Your task to perform on an android device: I would like to change the theme to "Low Vision" in the Kindle app.
Image 1: 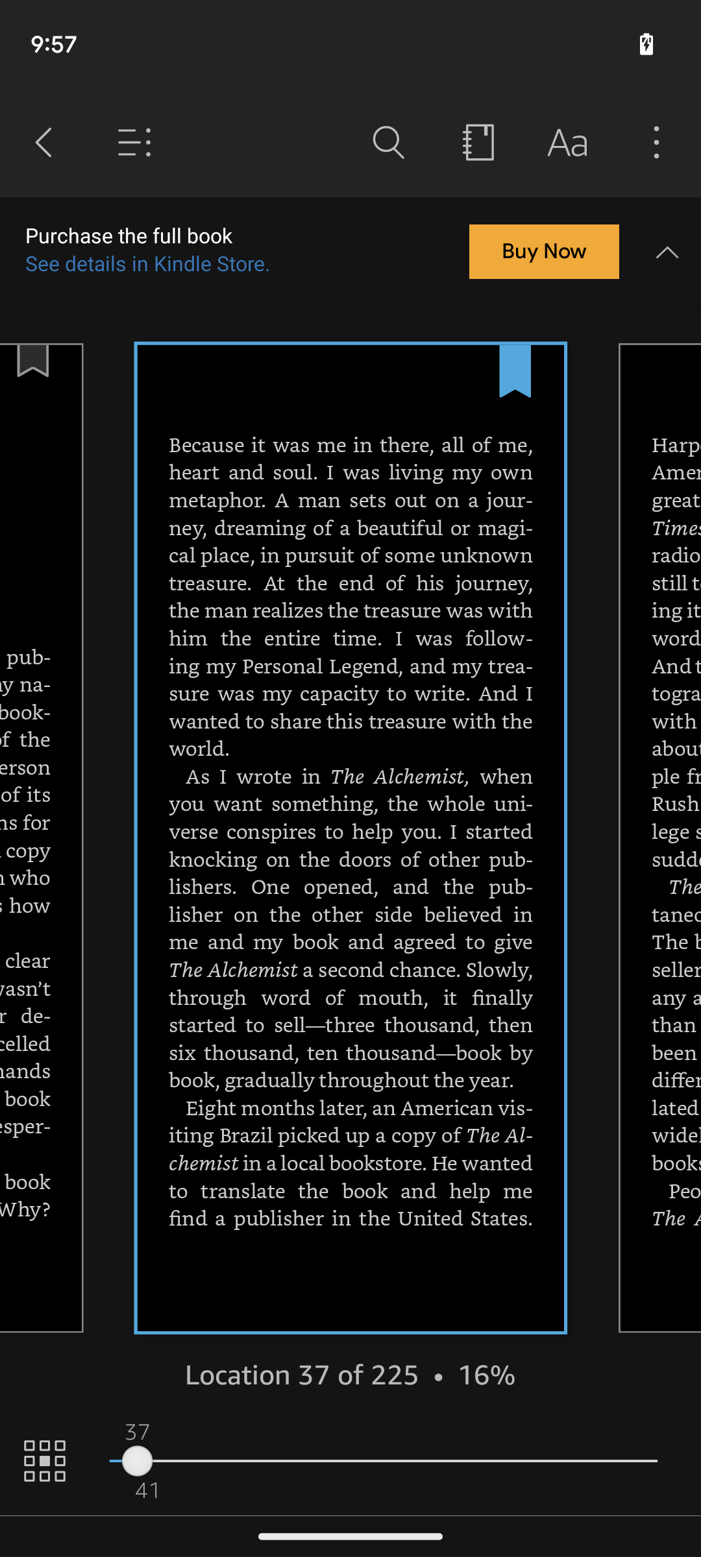
Click on the "Aa" icon on the top right side of the screen.
Step 1: click (567, 143)
Image 2: 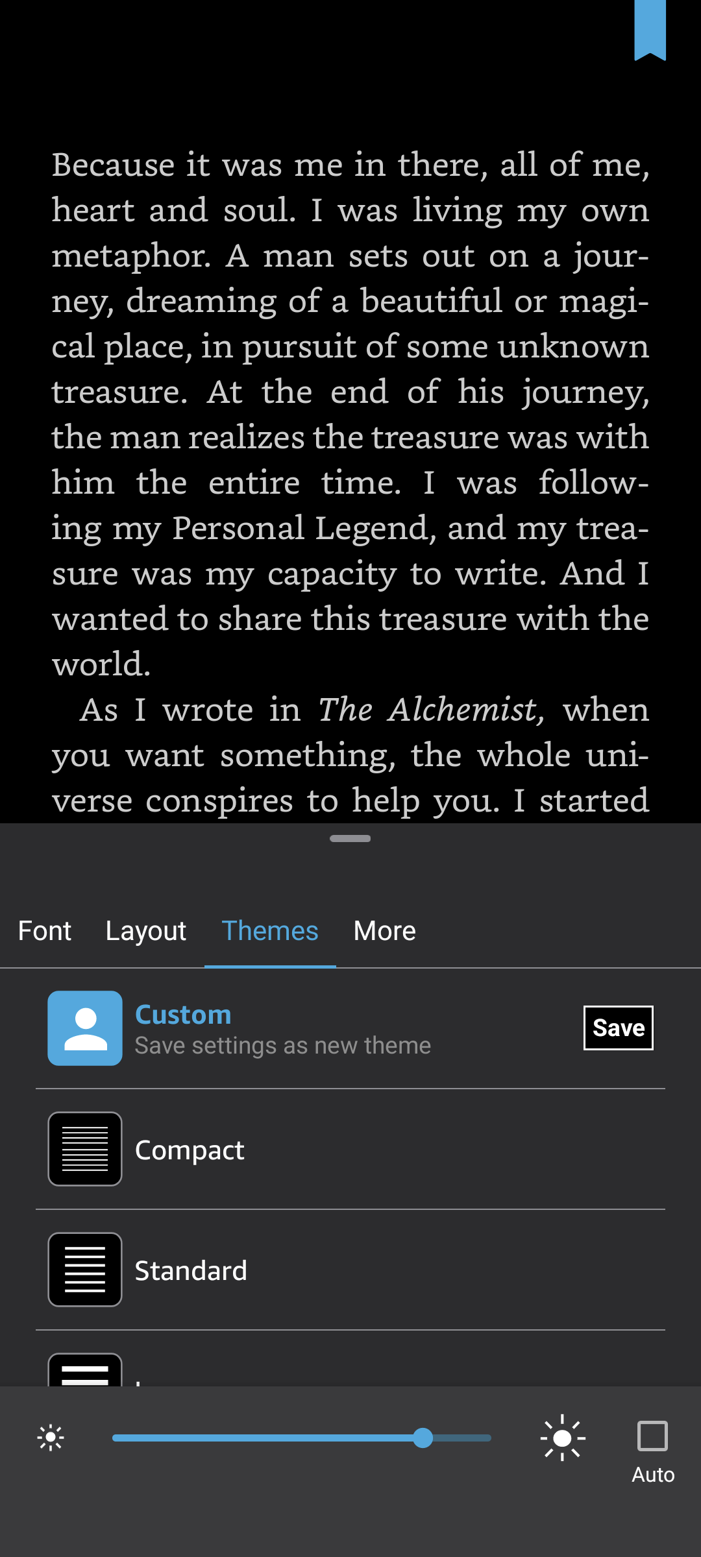
Scroll up the menu to view more options.
Step 2: scroll down
Image 3: 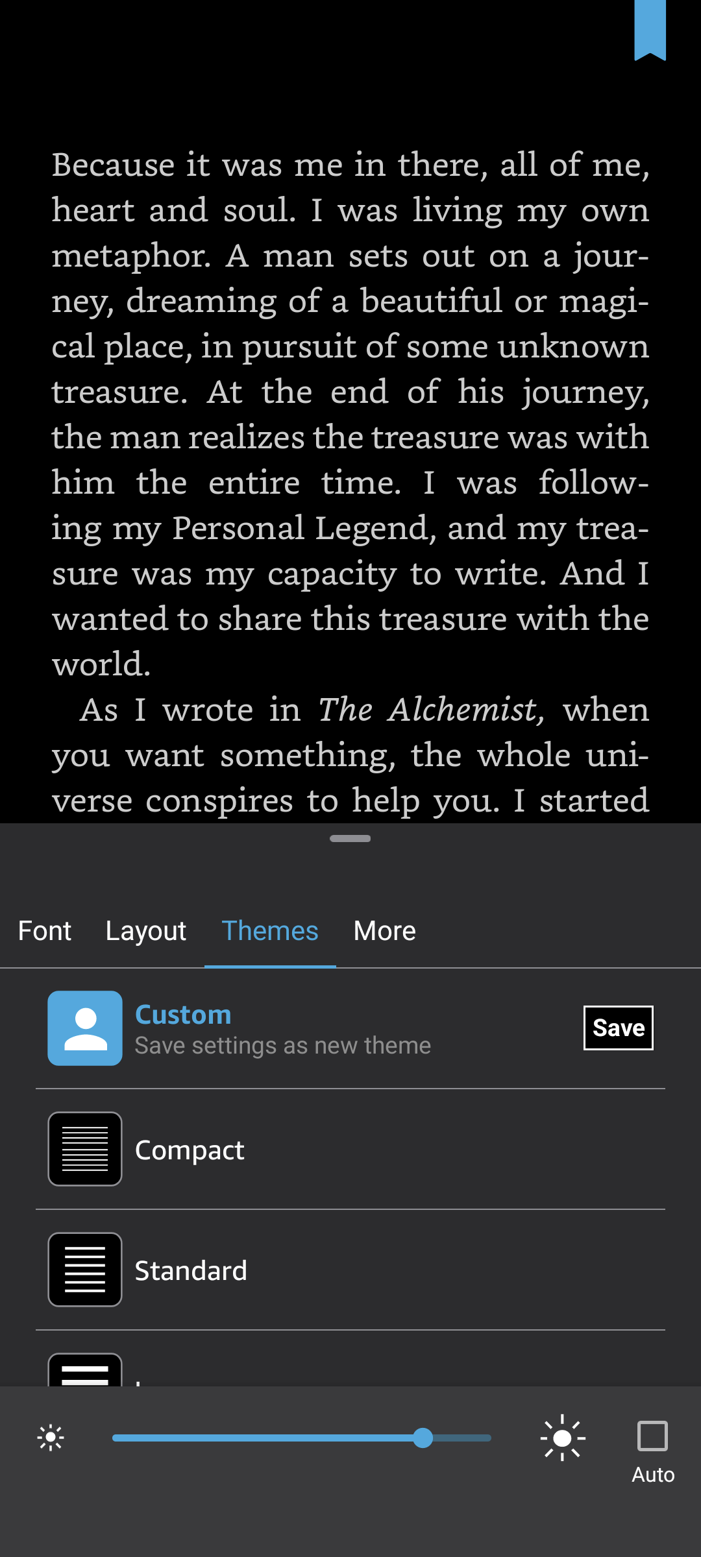
Scroll up the menu to view more options.
Step 3: scroll down
Image 4: 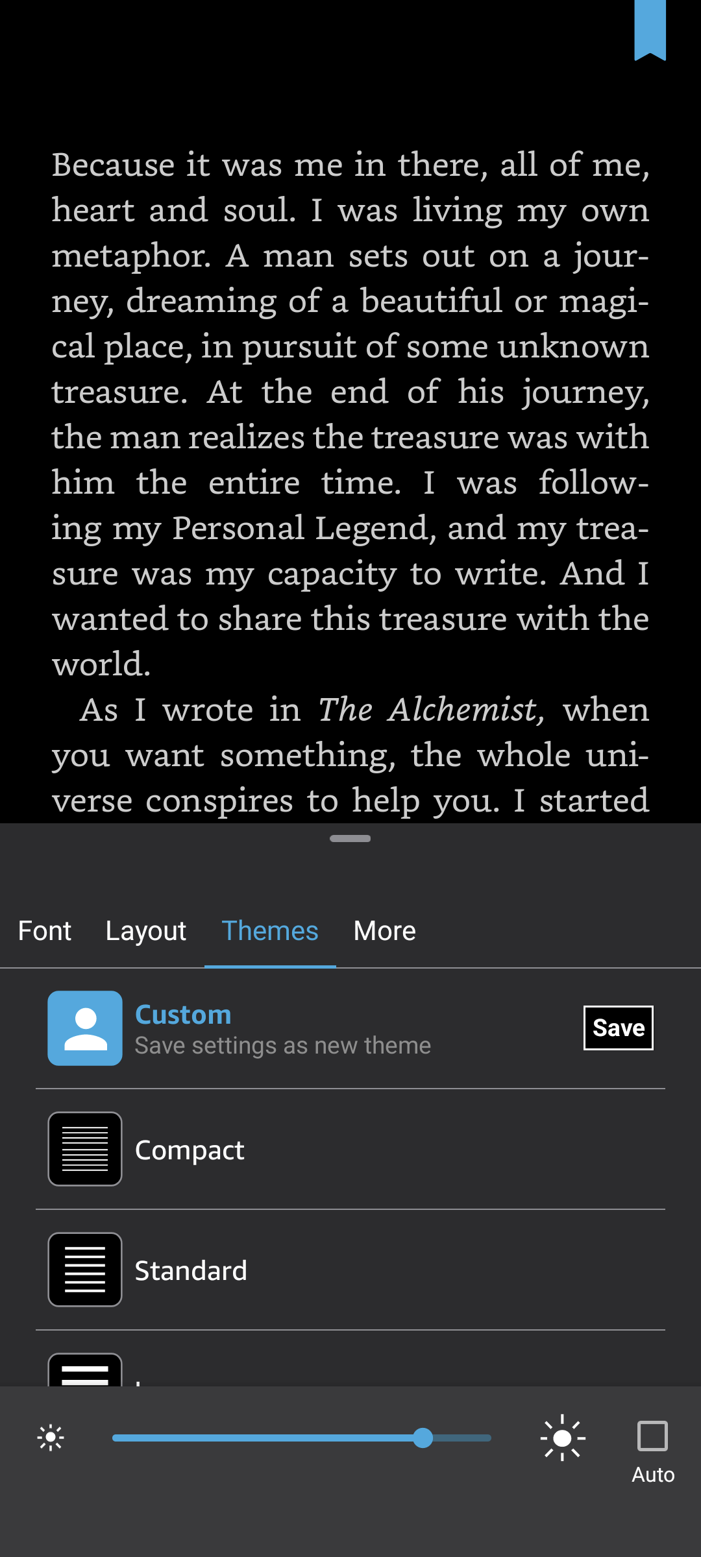
Scroll up the menu to view more options.
Step 4: scroll down
Image 5: 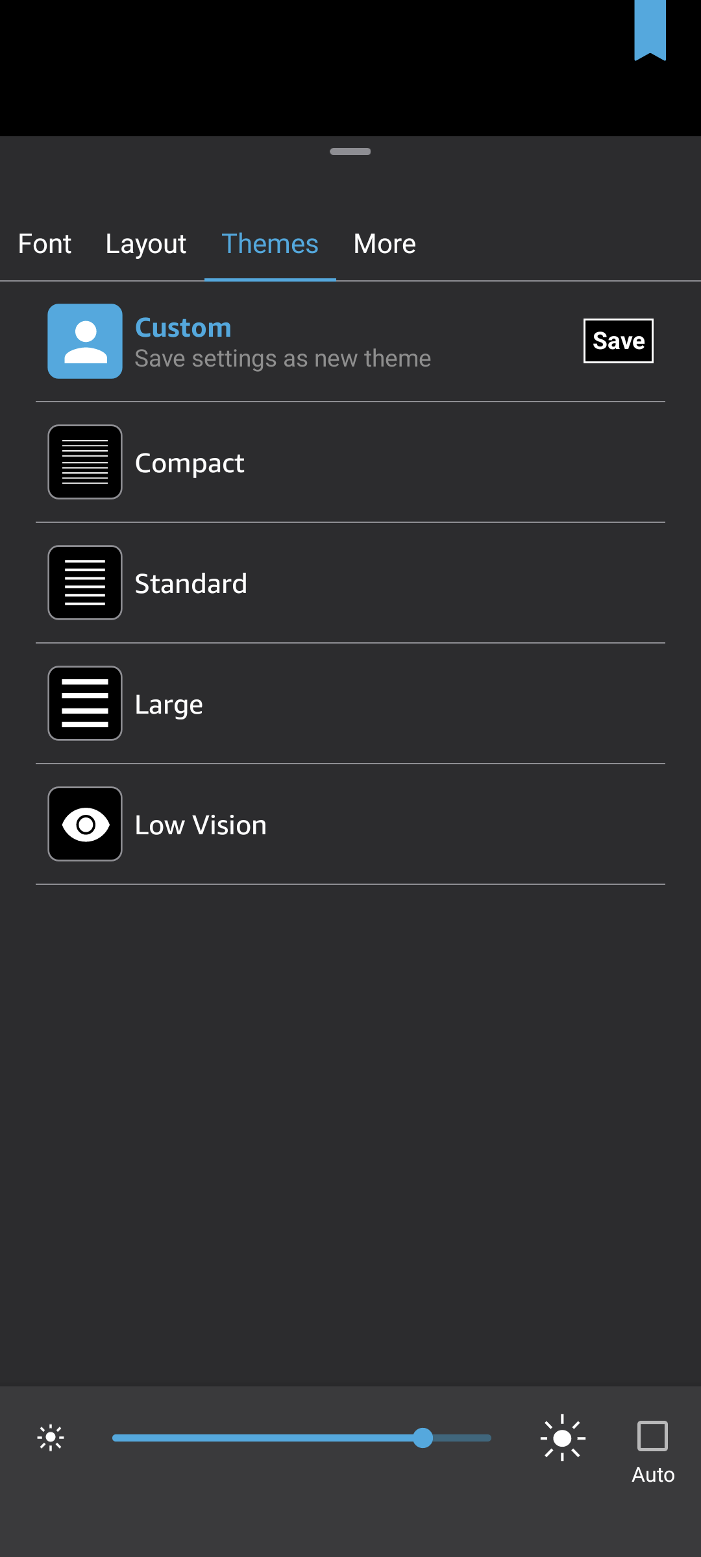
Click on the Low Vision option.
Step 5: click (400, 824)